Your task to perform on an android device: In The Clock App ,click on the clock tab,click on the plus icon to add Berlin city Germany country
Image 1: 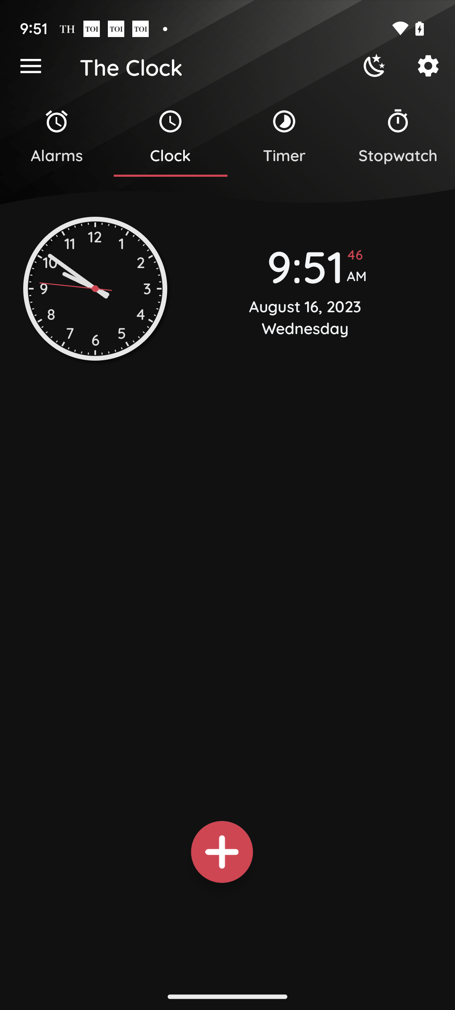
Click on plus icon
Step 1: click (222, 851)
Image 2: 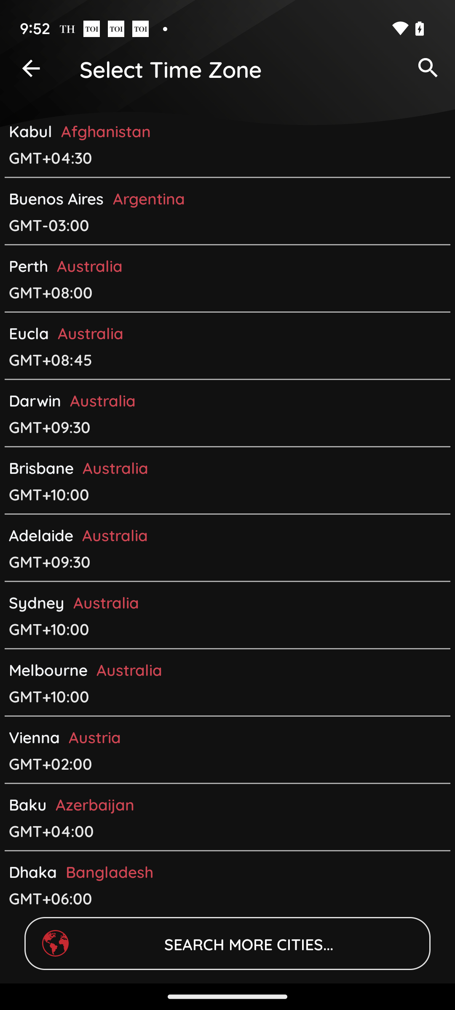
Click on the search icon at the top right corner
Step 2: click (428, 68)
Image 3: 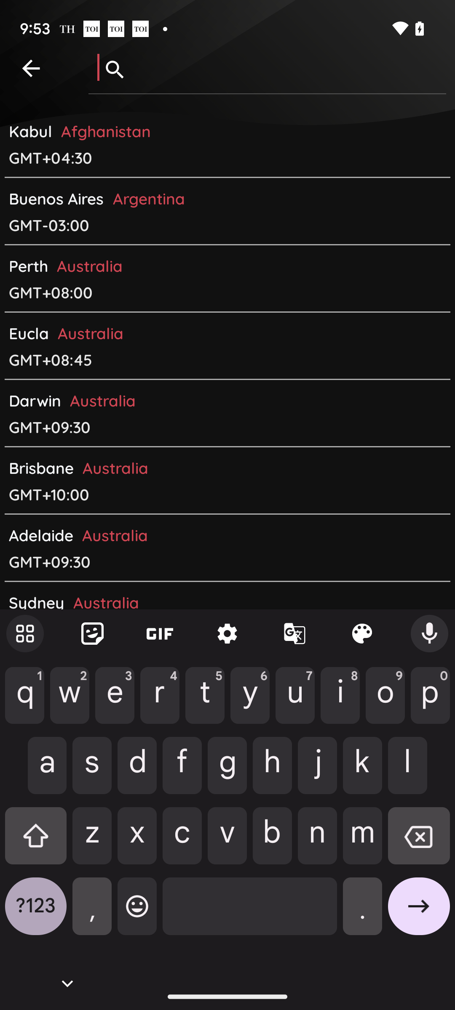
Type Berlin
Step 3: type "Berlin"
Image 4: 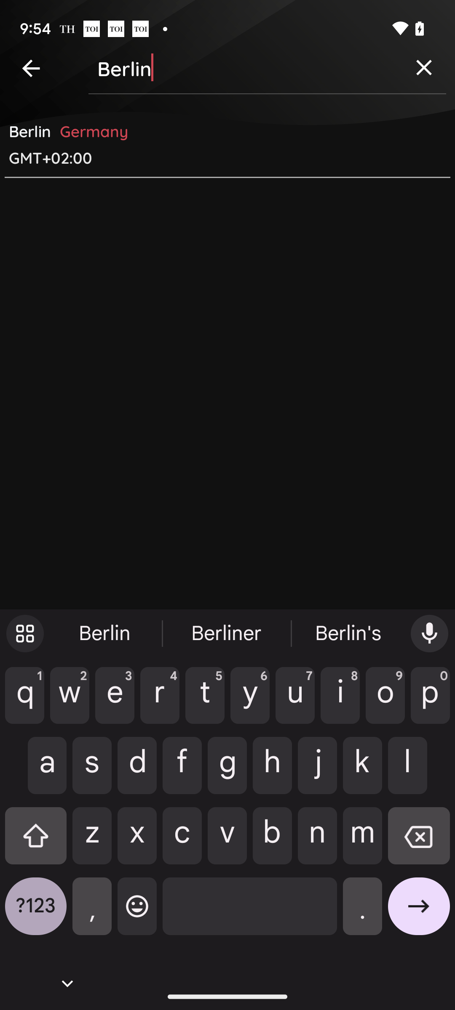
Click on the Berlin below suggestion
Step 4: click (227, 144)